Your task to perform on an android device: I am looking for a new Sports shoe pair. I want to use Ajio's new app search feature because my old one is growing older
Image 0: 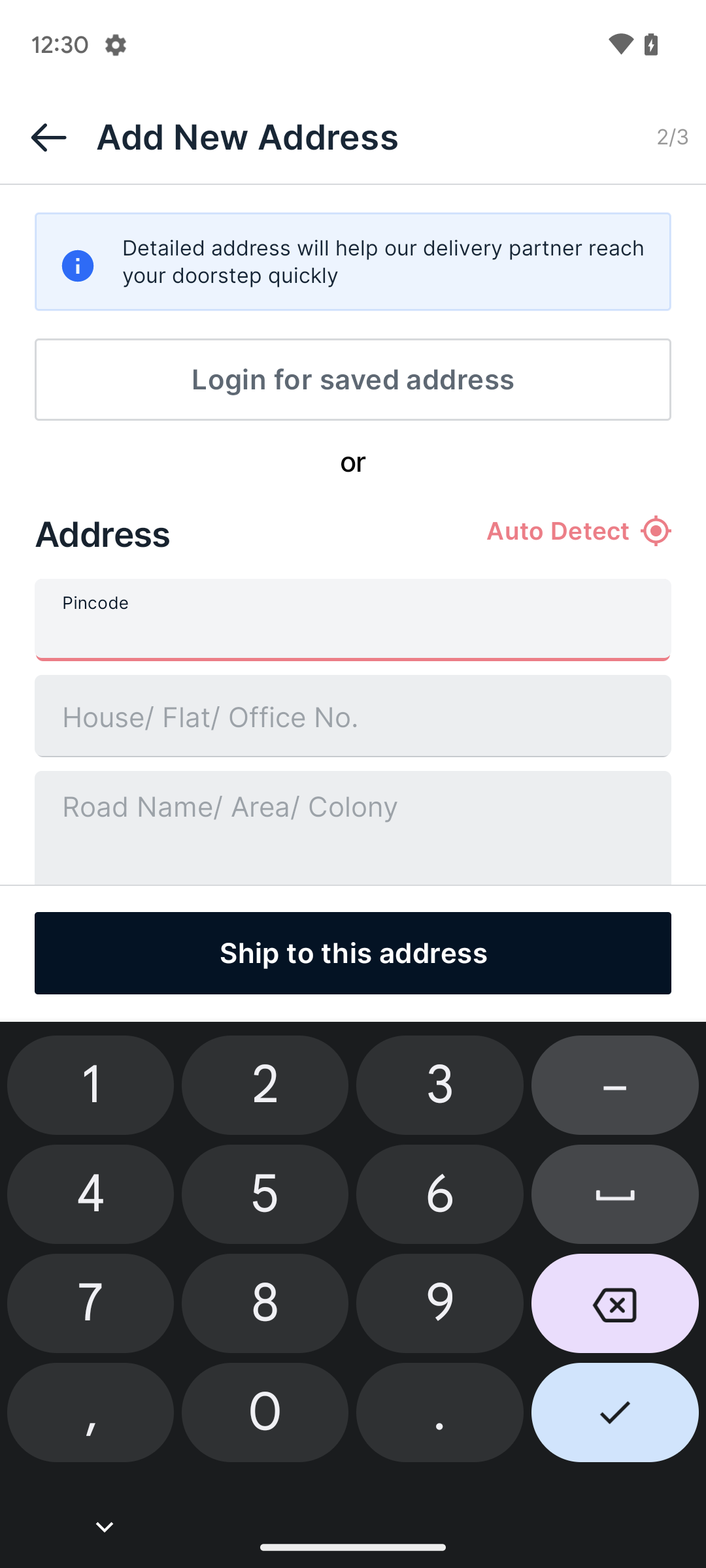
Open the Ajio app
Step 0: open app "AJIO"
Image 1: 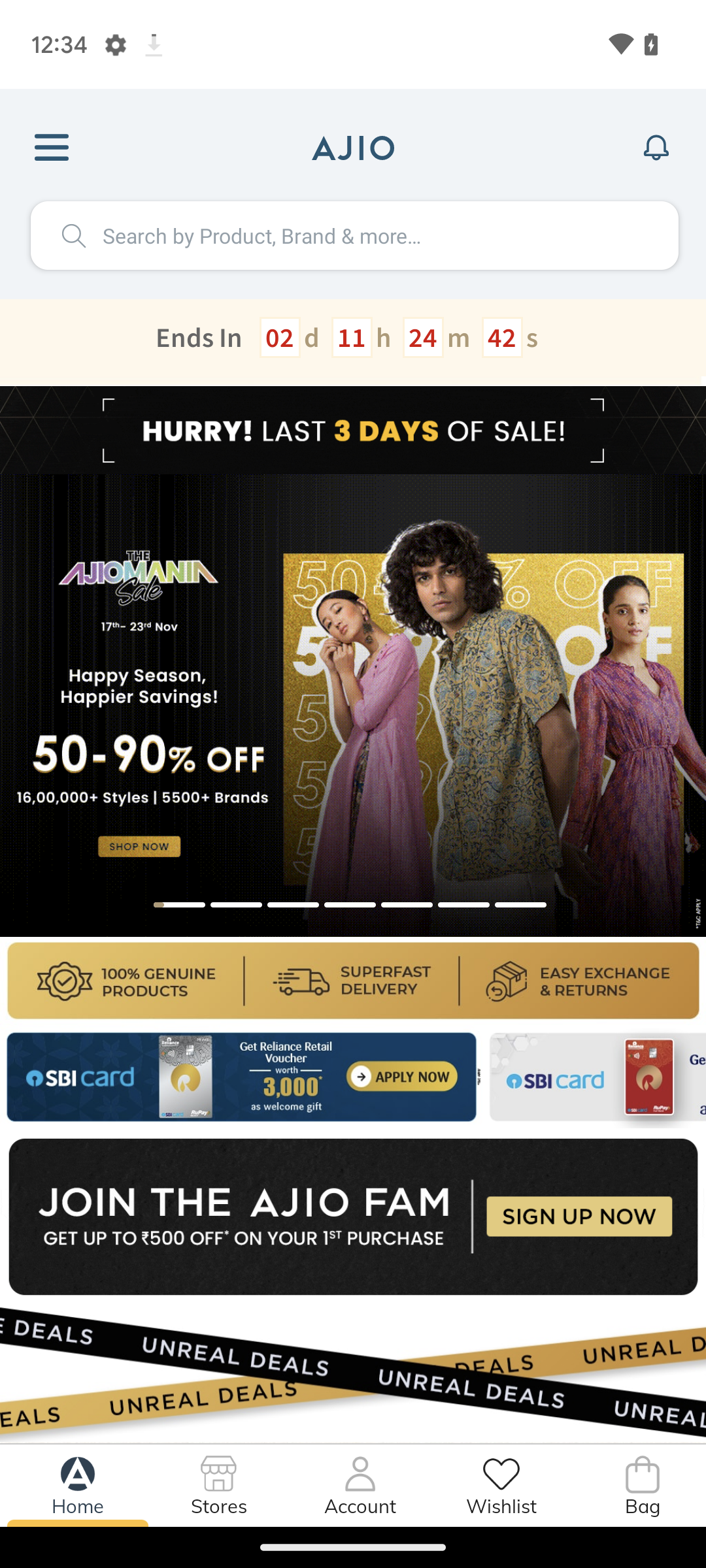
Click on the search bar
Step 1: click (384, 235)
Image 2: 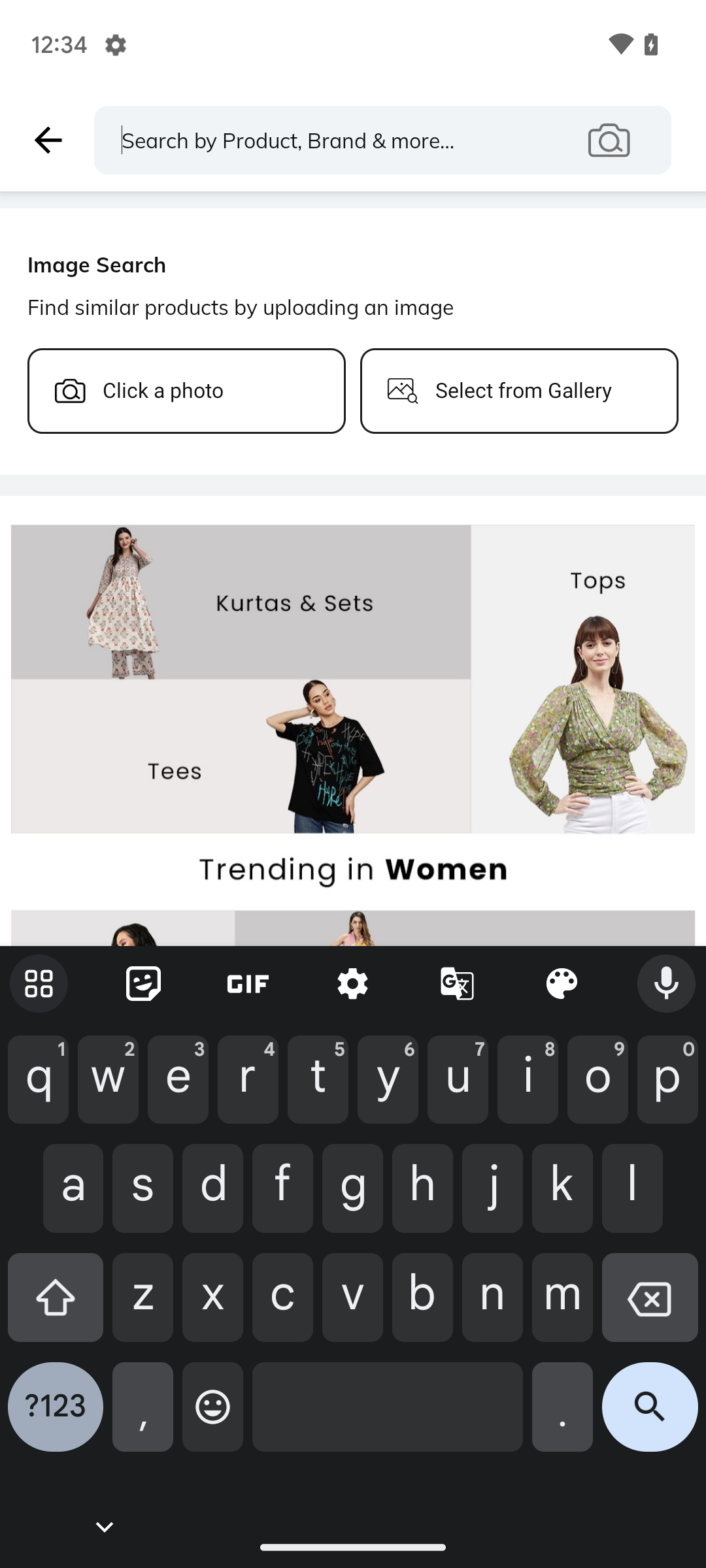
Type Sports shoes in search bar
Step 2: type "Sports Shoes"
Image 3: 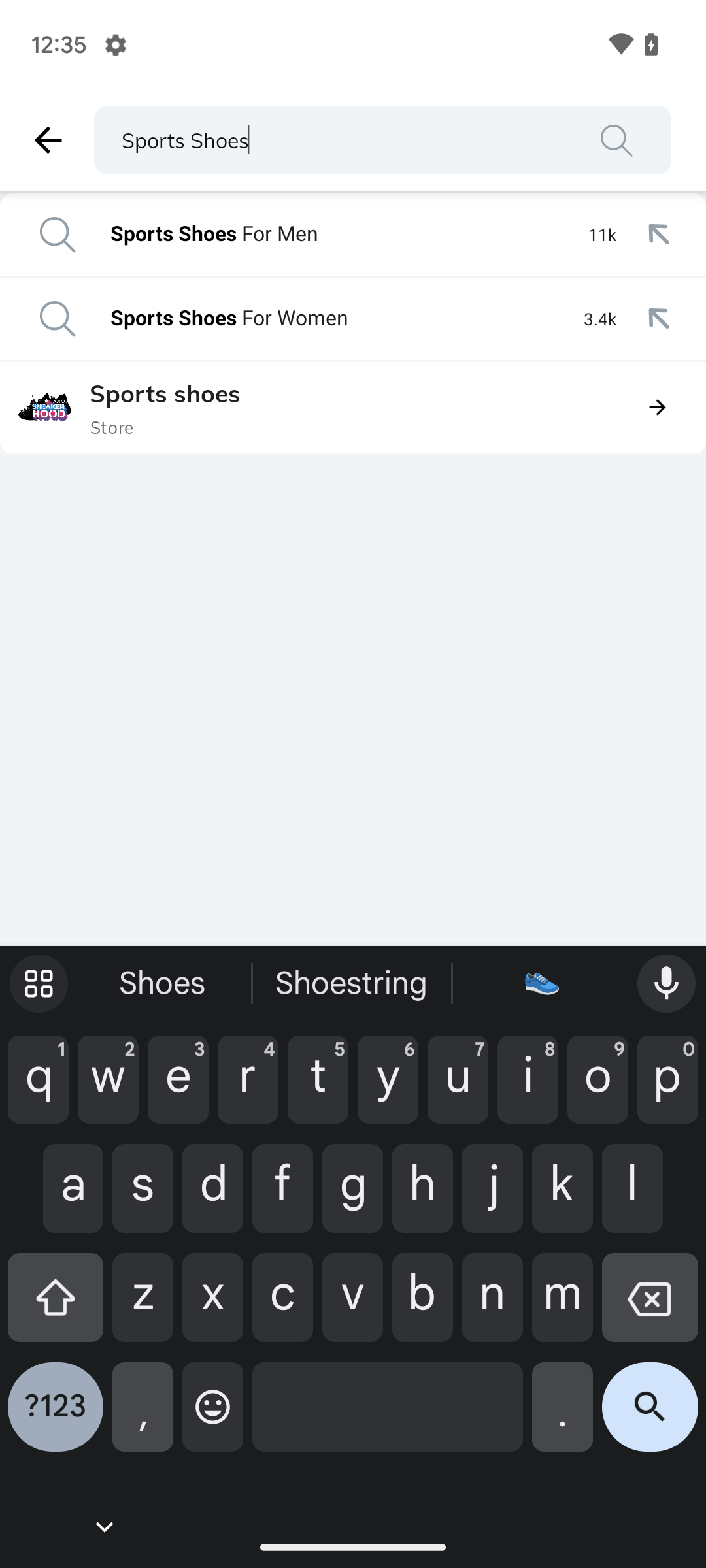
Click on the second suggestion 
Step 3: click (328, 318)